Your task to perform on an android device: My goal is to travel to London as quickly as possible. Use the Wanderu app to view the train's details.
Image 0: 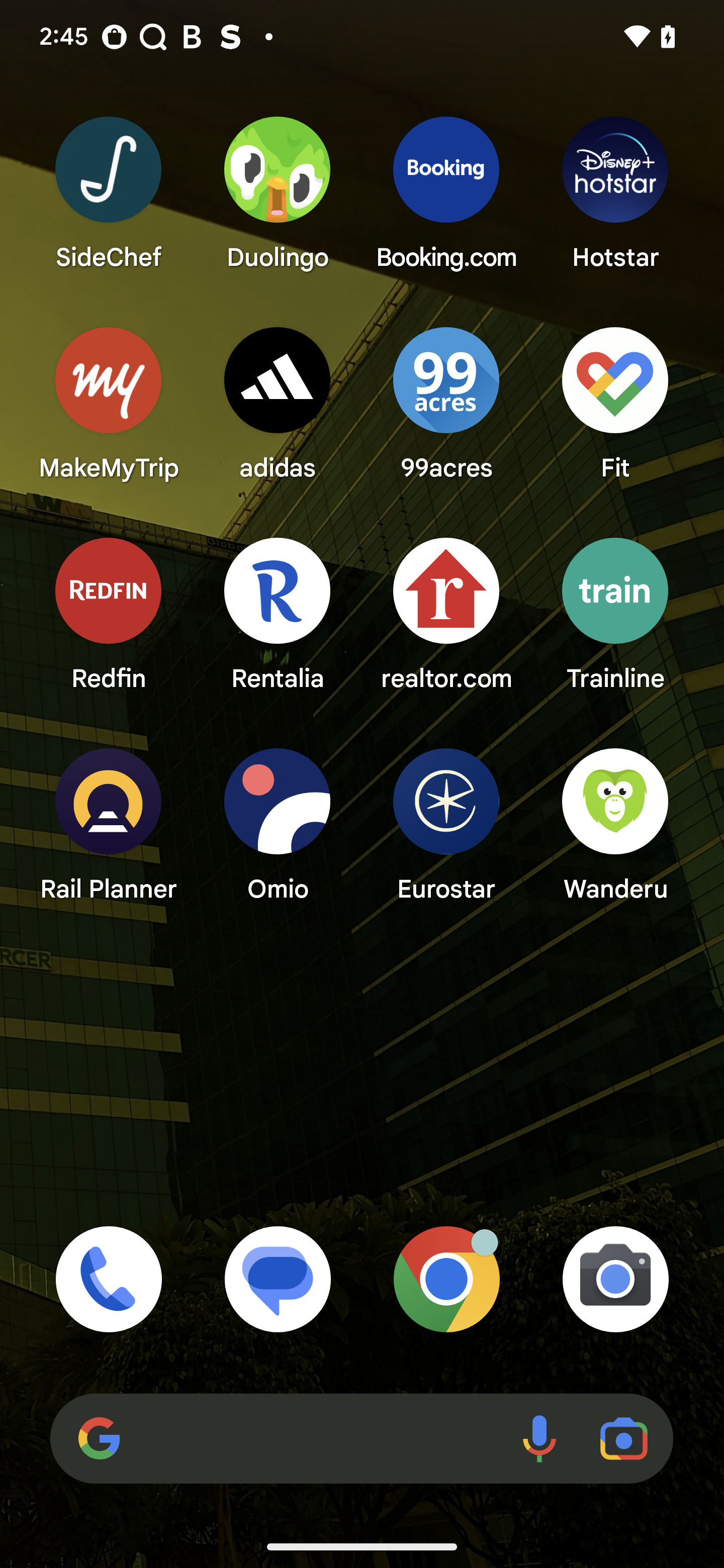
Open Wanderu app
Step 0: open app "Wanderu"
Image 1: 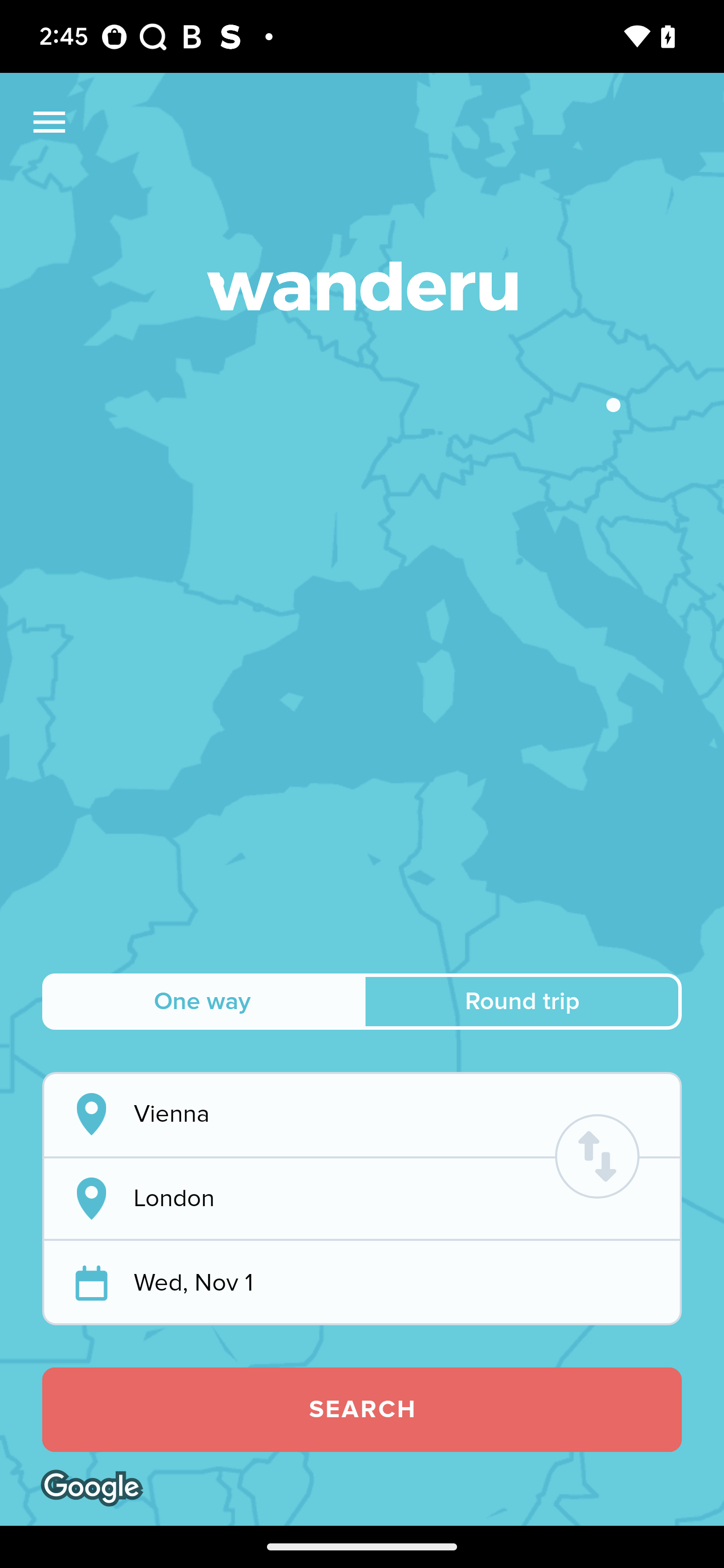
Click on the From tab
Step 1: click (397, 1114)
Image 2: 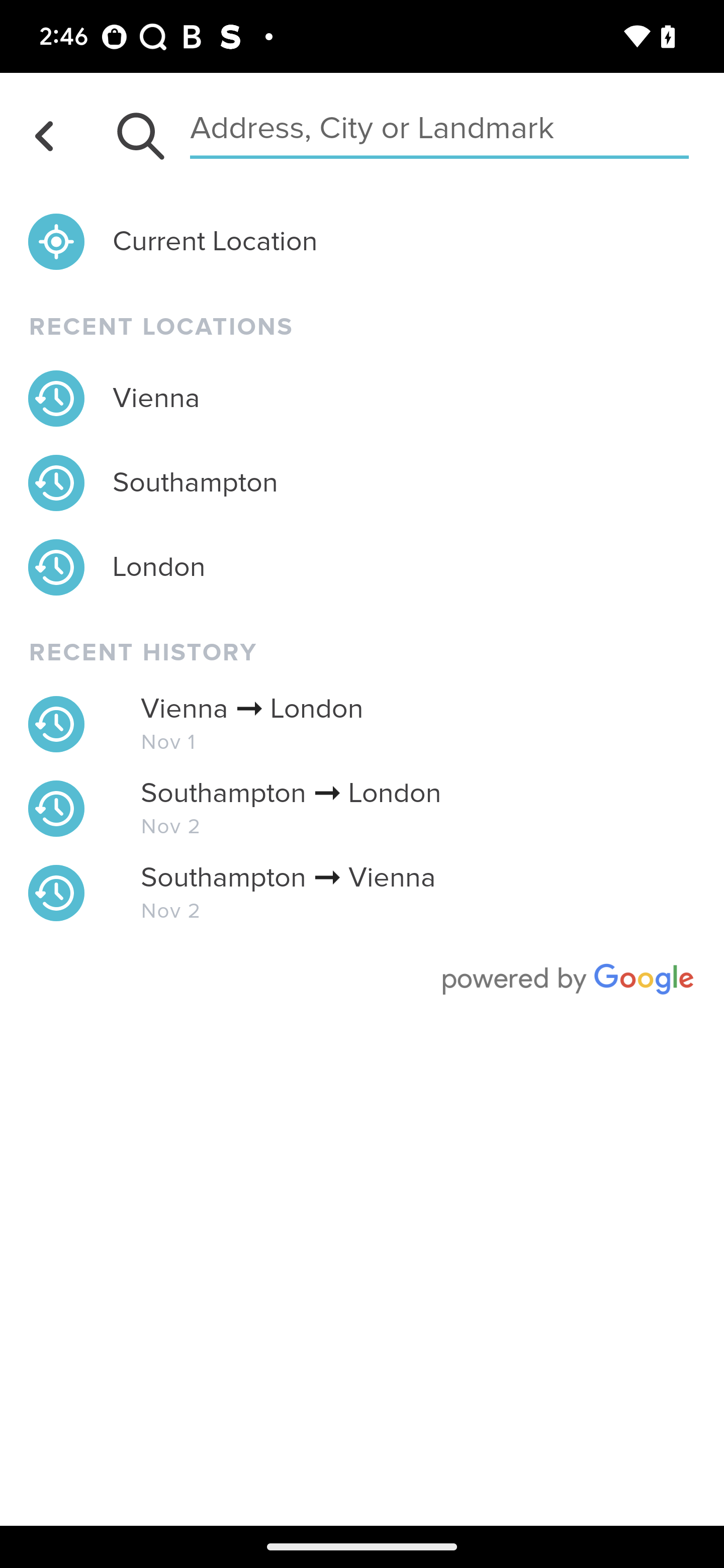
Type Southampton in the from bar
Step 2: type "Southampton"
Image 3: 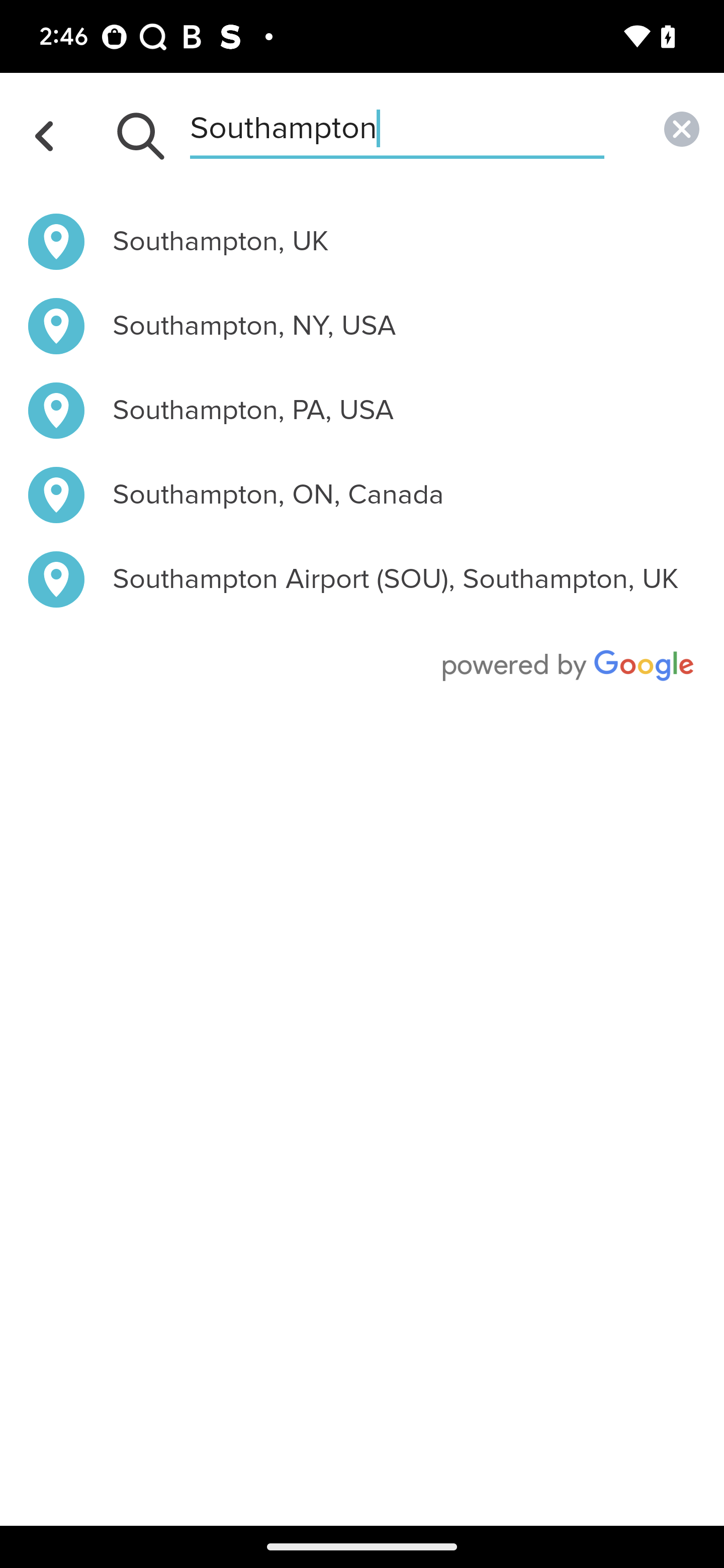
Click on the First suggestion
Step 3: click (401, 242)
Image 4: 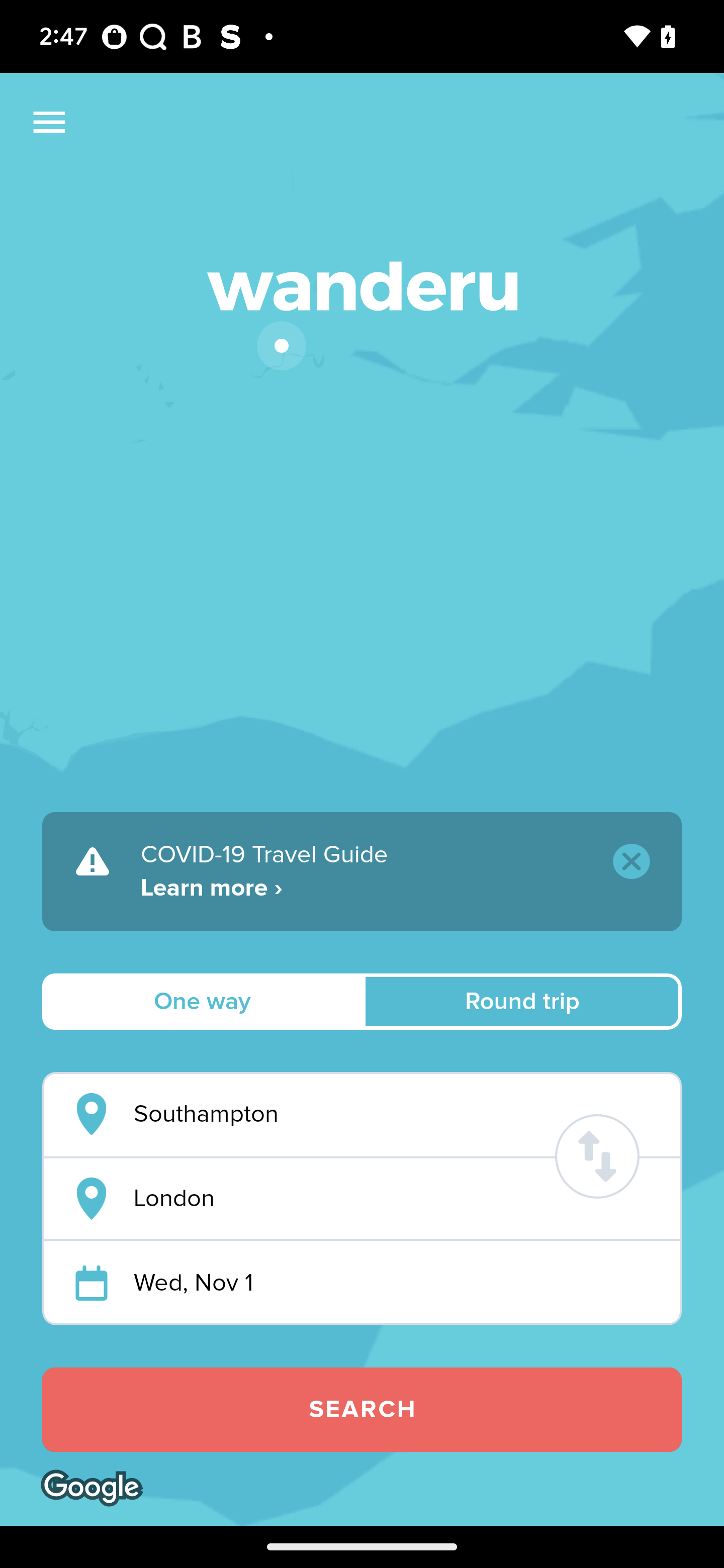
Click on the destination tab
Step 4: click (397, 1198)
Image 5: 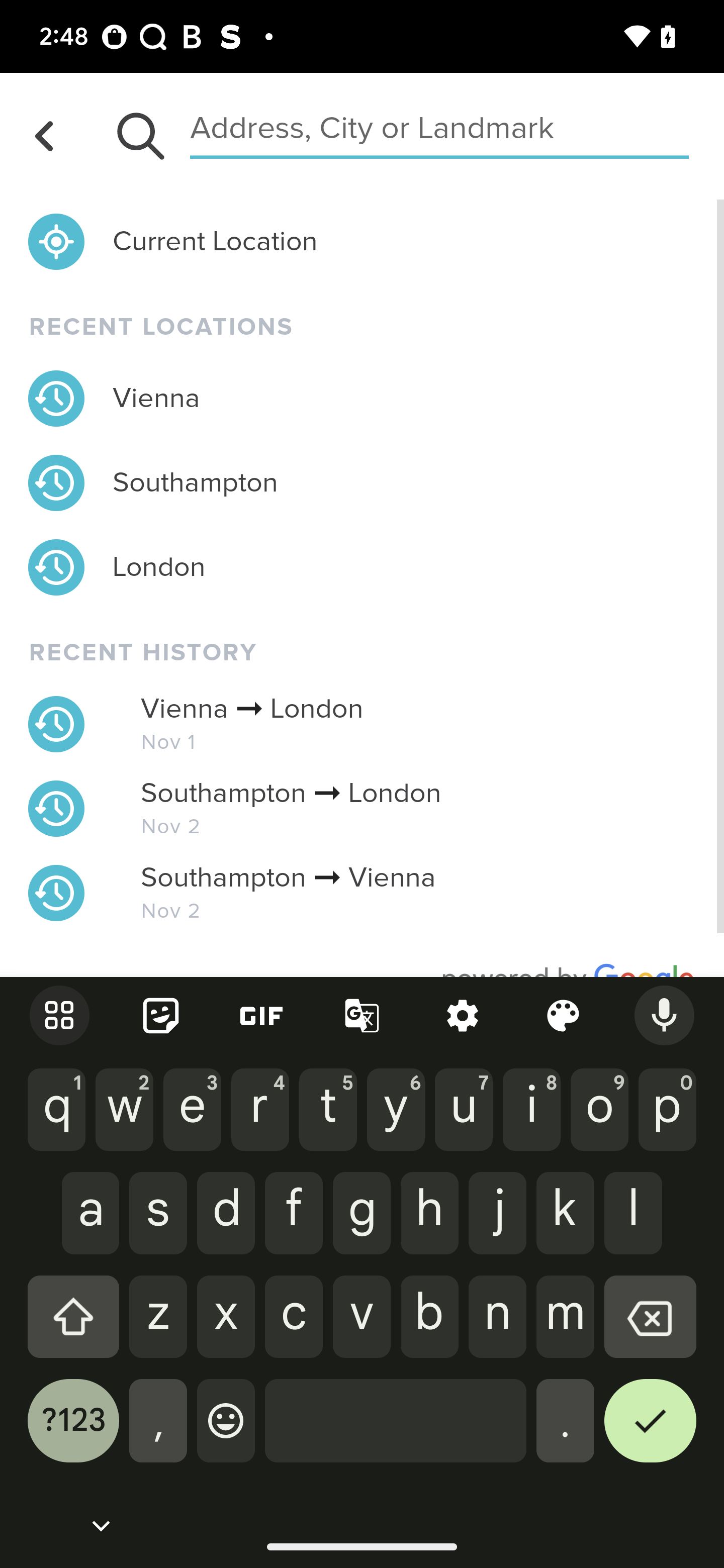
Type London in the destination tab
Step 5: type "London"
Image 6: 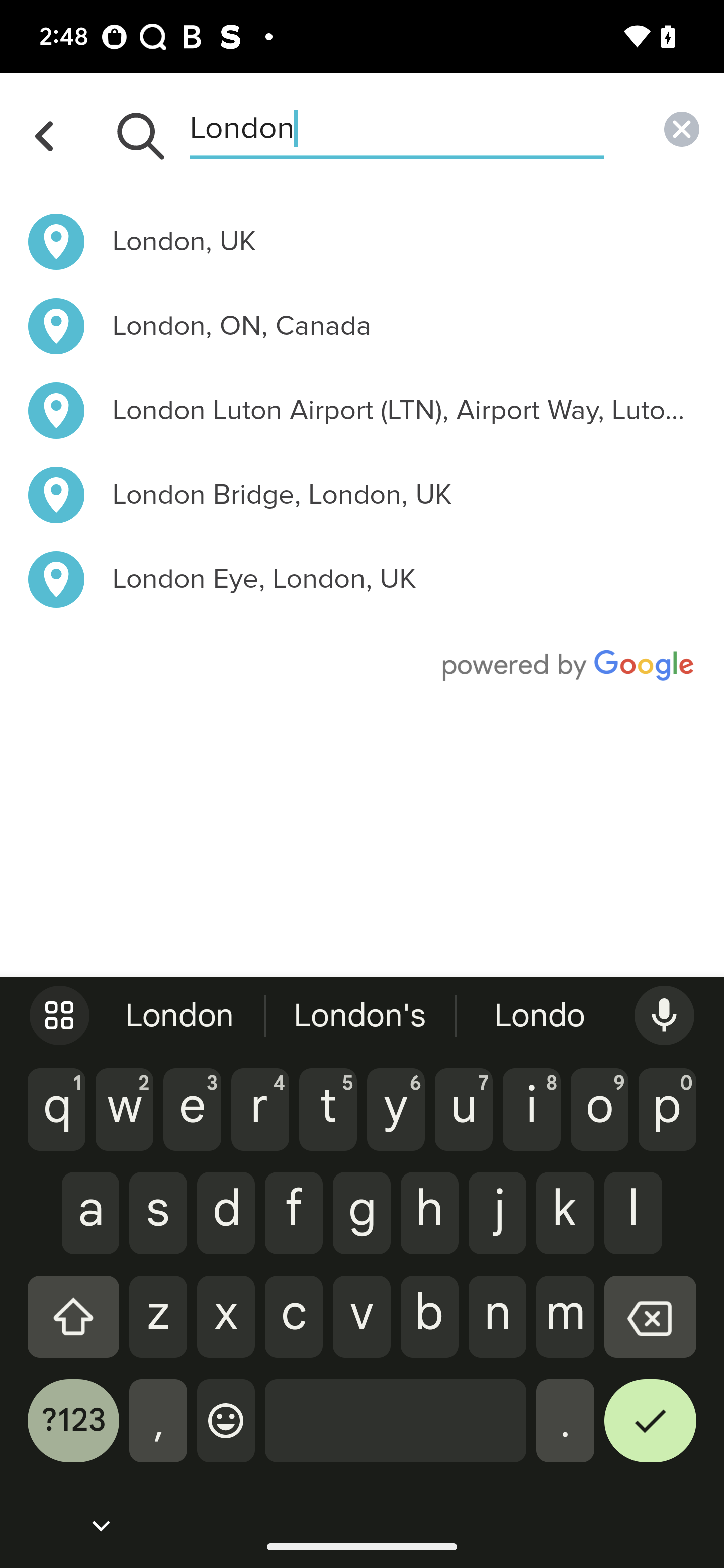
Click on the first suggestion
Step 6: click (401, 242)
Image 7: 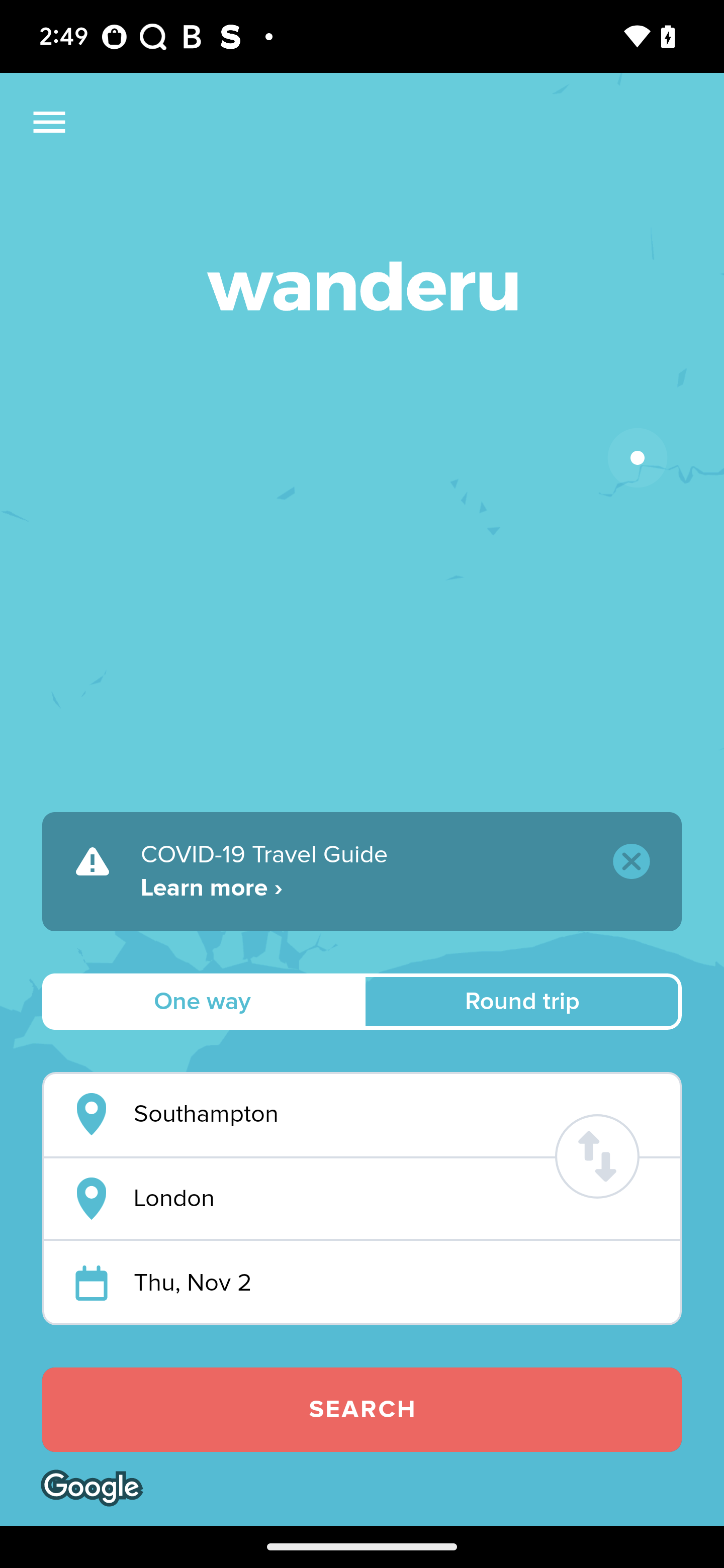
Click on the search button
Step 7: click (361, 1410)
Image 8: 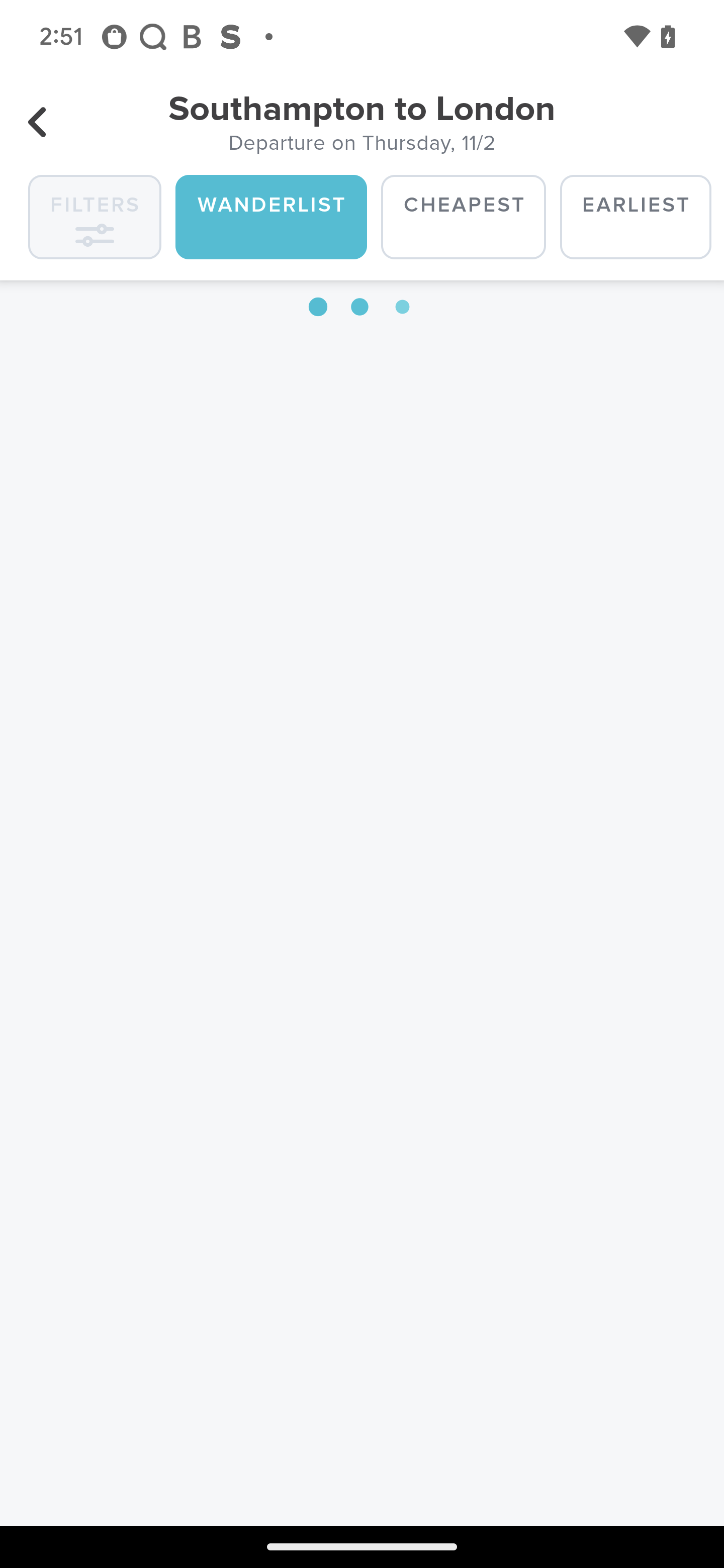
Click on the search button
Step 8: wait